Your task to perform on an android device: Download the file named Places to Visit from the Docs app.
Image 0: 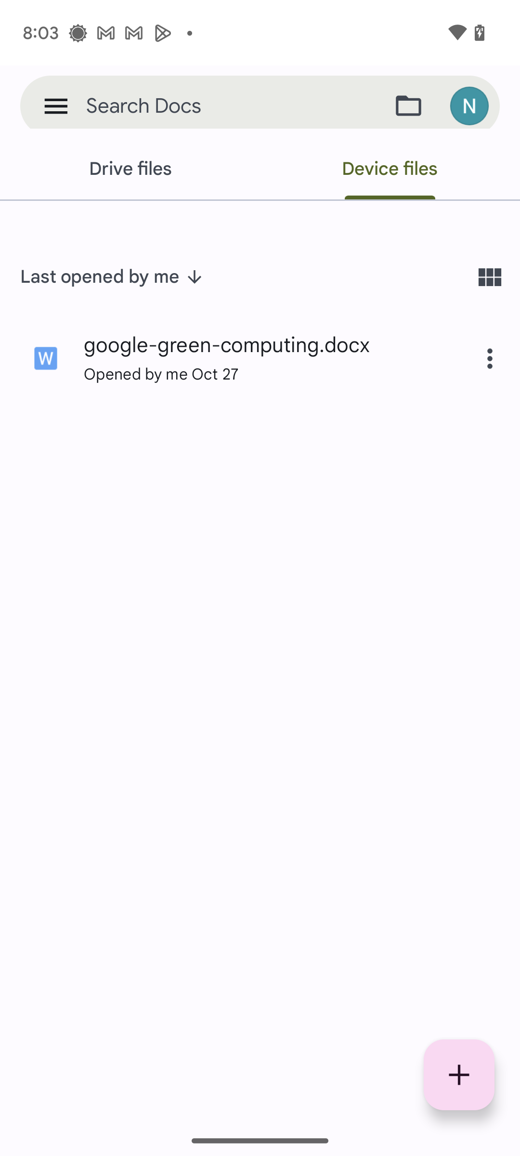
Click on the Drive files tab below the search bar.
Step 0: click (130, 169)
Image 1: 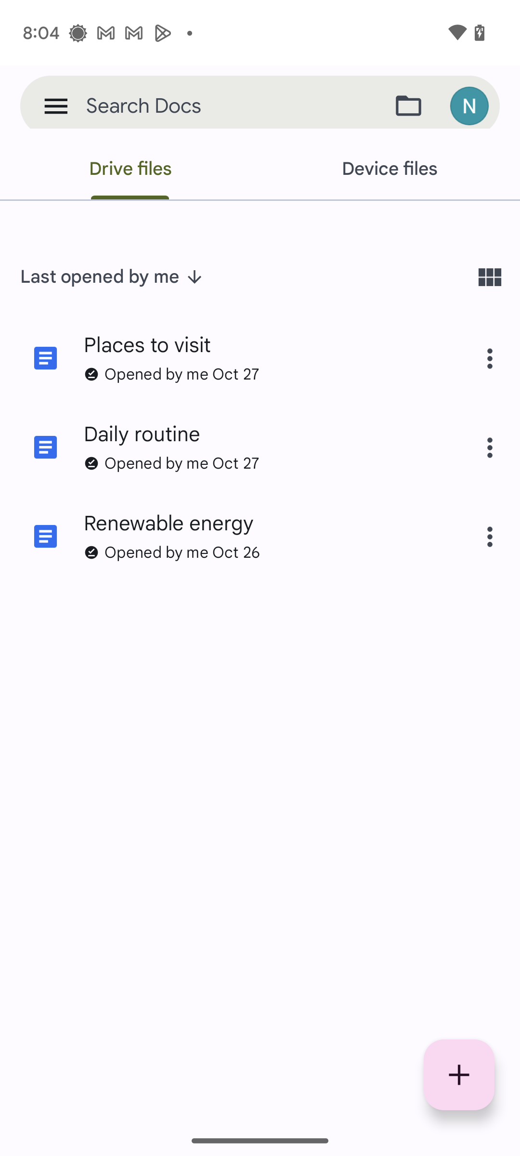
Click on the three dot menu on the right side of the file named Places to visit.
Step 1: click (489, 358)
Image 2: 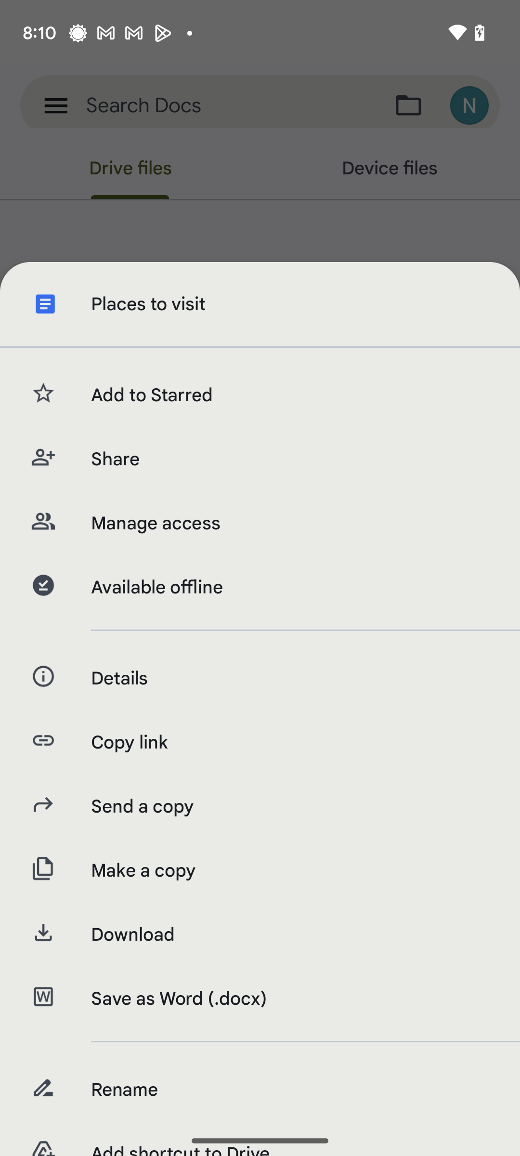
Click on Download.
Step 2: click (290, 934)